Your task to perform on an android device: Open Sketchbook app, Make a Black and white effect in the background 
Image 0: 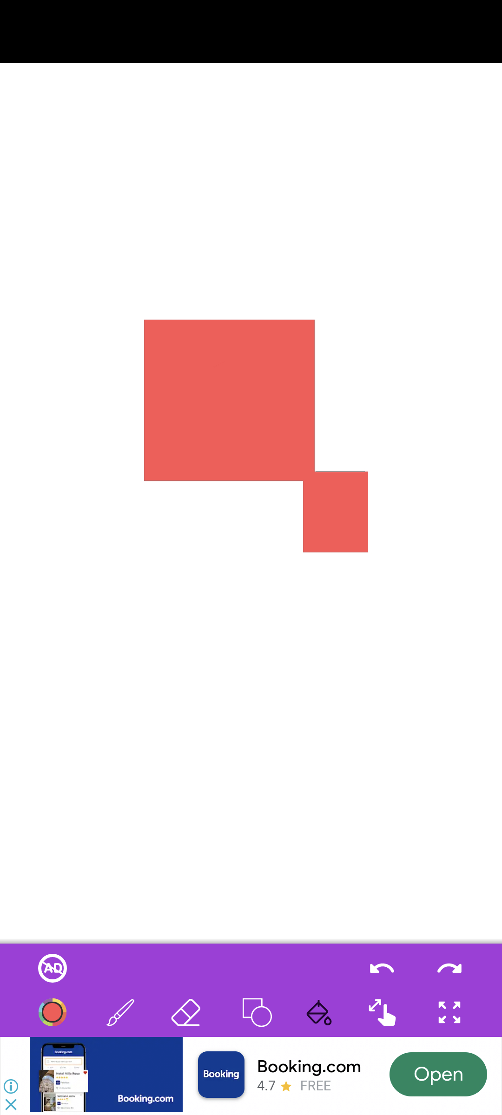
Open Sketchbook app
Step 0: open app "Sketchbook"
Image 1: 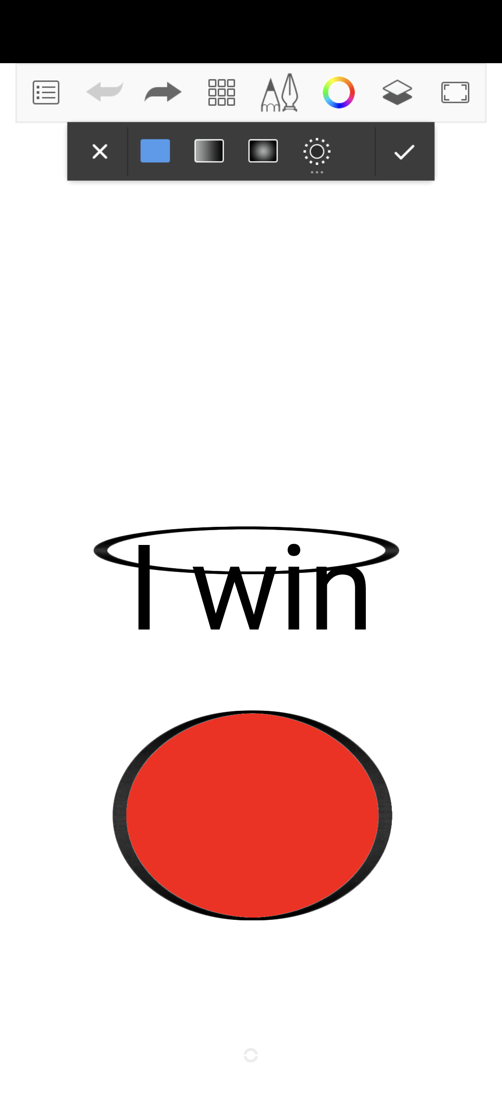
Click on the shadow icon at left side of the brightness icon
Step 1: click (258, 150)
Image 2: 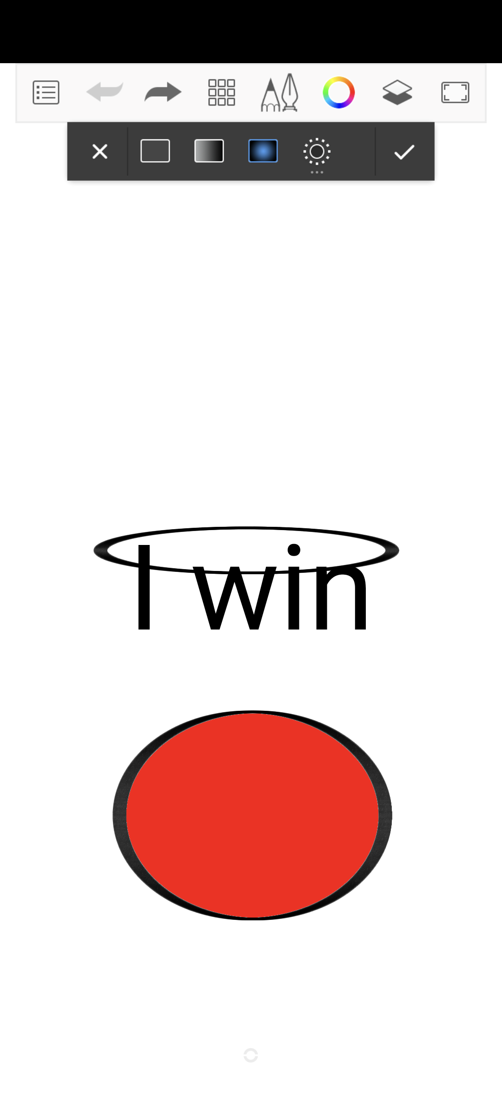
swipe right on the canvas 
Step 2: scroll left
Image 3: 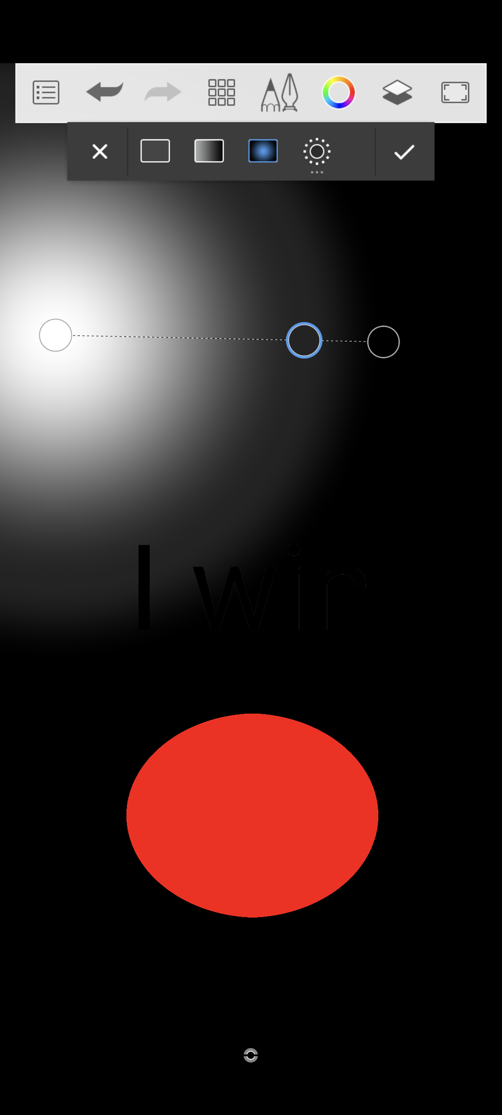
Click on the tick icon at the top of the screen
Step 3: click (399, 150)